Your task to perform on an android device: Send my brother Tiago the MyFitshare file to tiago121@gmail.com via the Pcloud App.
Image 0: 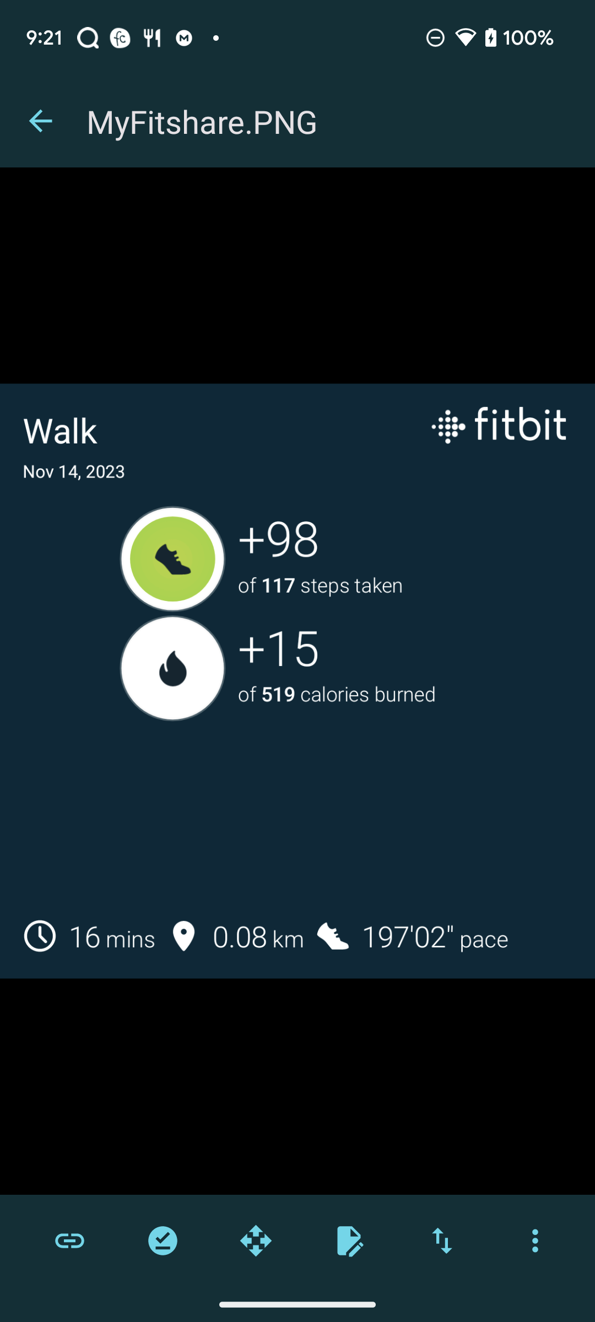
Click on the three dot icon at the bottom right corner of the screen
Step 0: click (535, 1240)
Image 1: 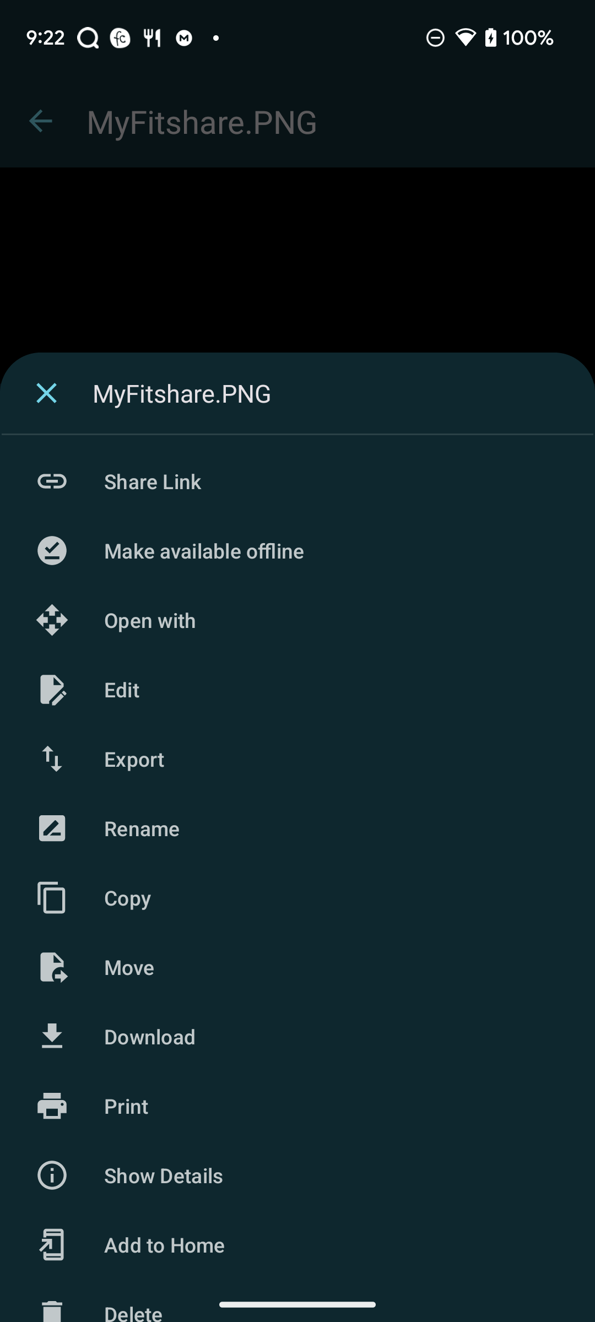
Click on Share Link option
Step 1: click (297, 481)
Image 2: 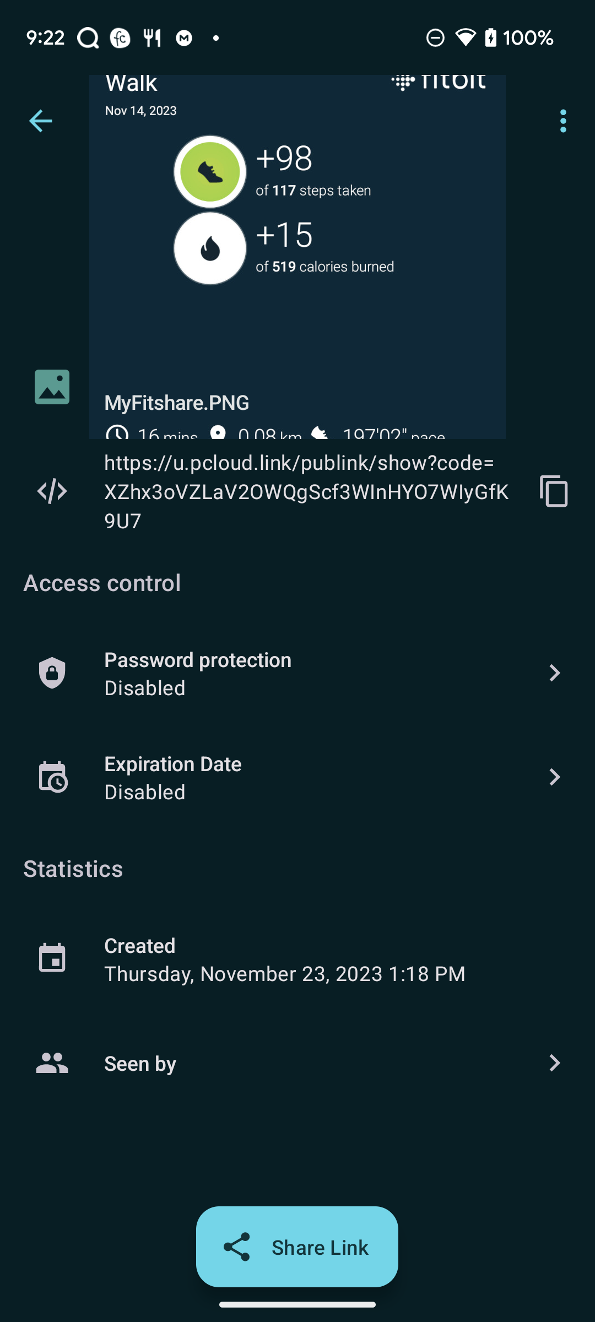
Click on Share Link at the bottom of the screen
Step 2: click (297, 1247)
Image 3: 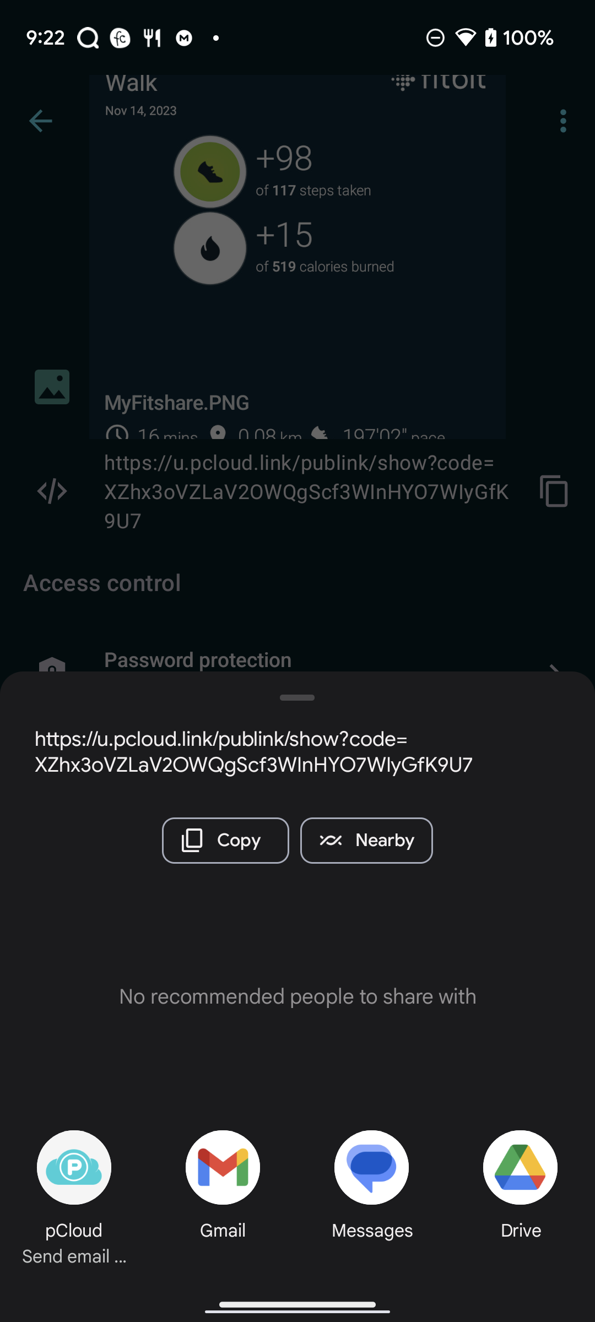
Click on Gmail option
Step 3: click (214, 1174)
Image 4: 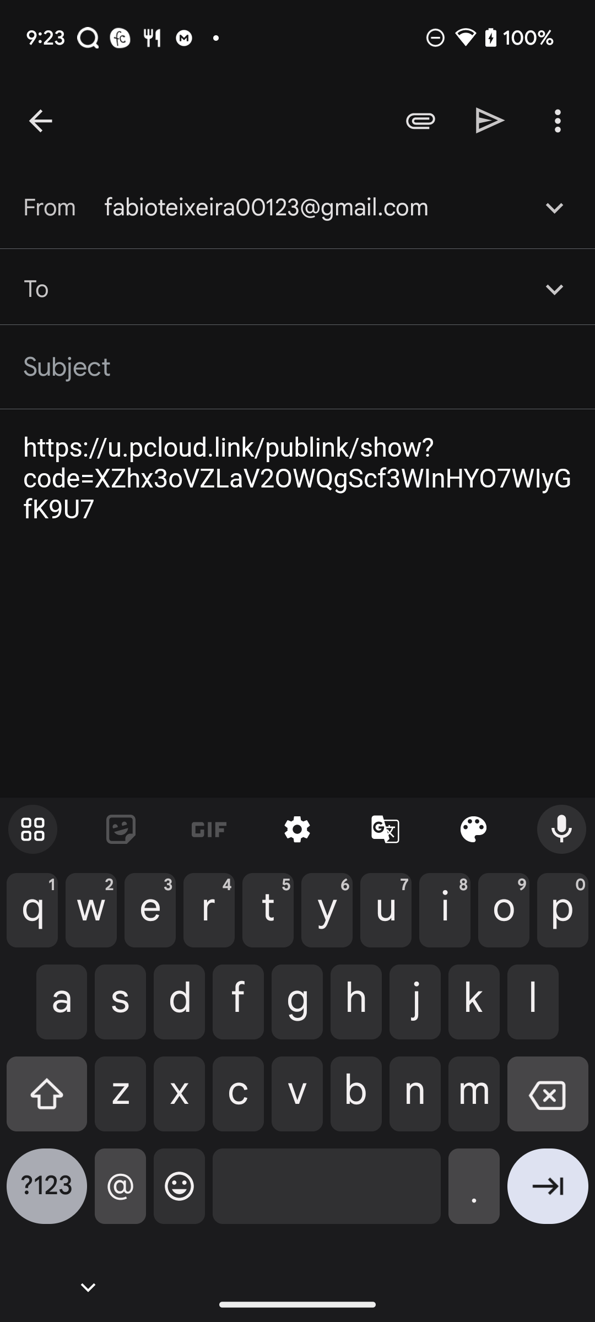
Add recipient as tiago121@gmail.com
Step 4: type "tiago121@gmail.com"
Image 5: 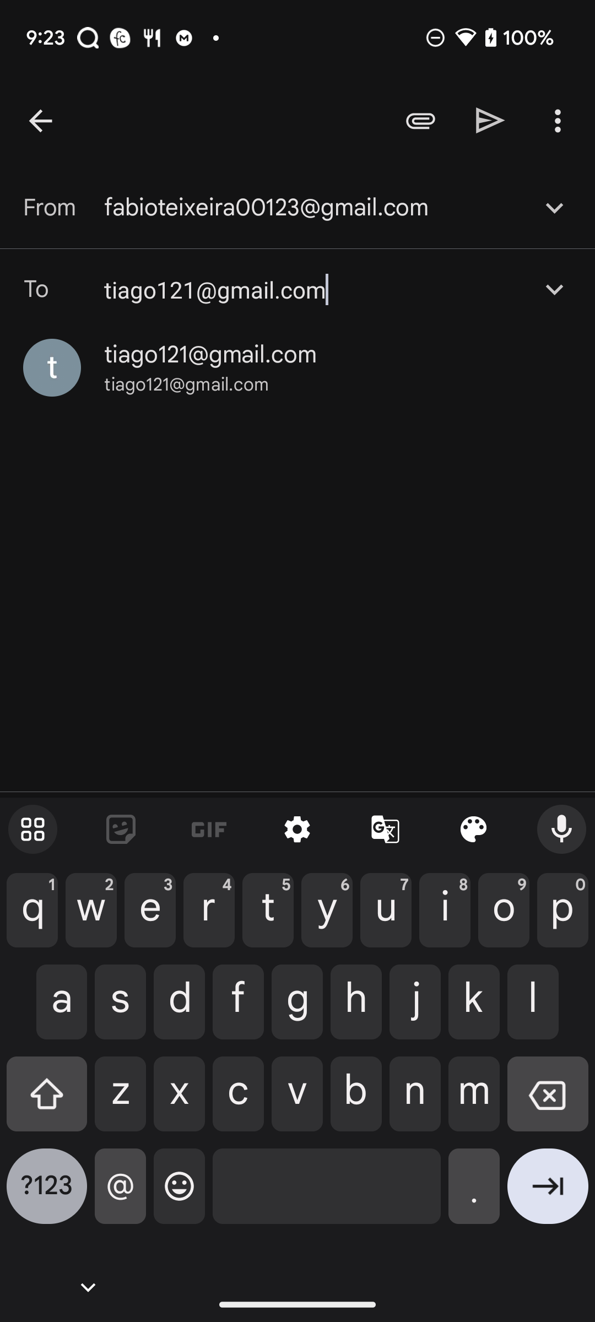
Click on suggested gmail tiago121@gmail.com
Step 5: click (186, 384)
Image 6: 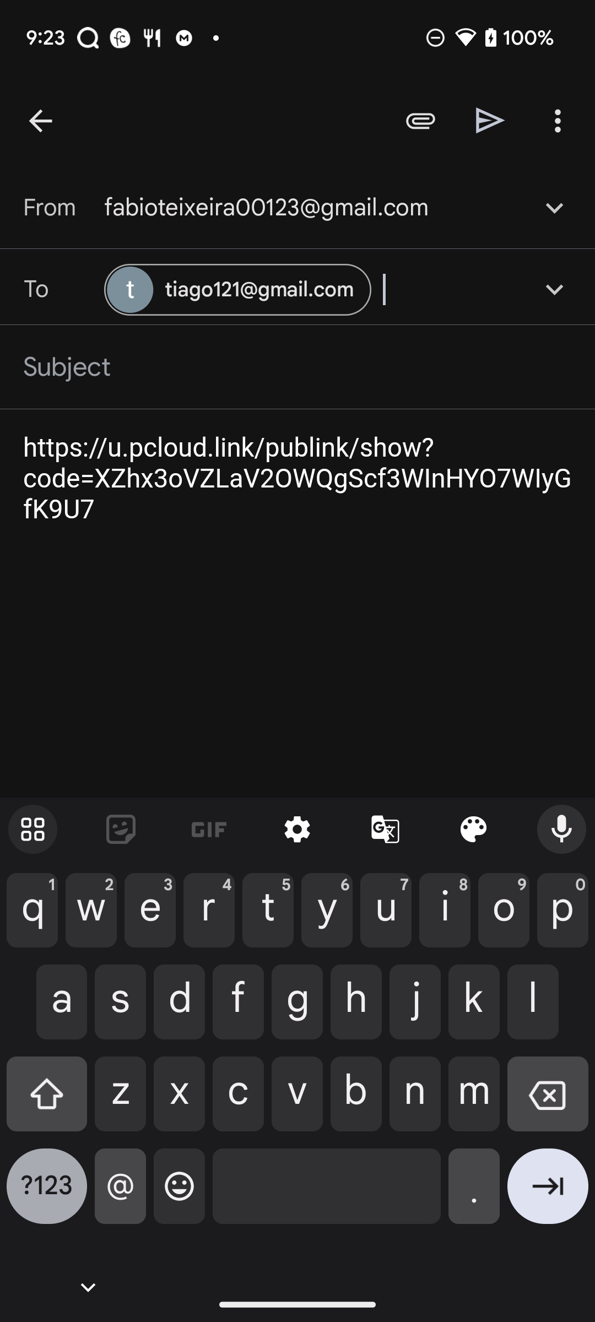
Click on the send icon at the top of the screen
Step 6: click (490, 120)